Your task to perform on an android device: Open Pro 7-Zip app, compress the TeraBox file in Zip format and set the fast compression level with the password ABCerebraZ@123
Image 0: 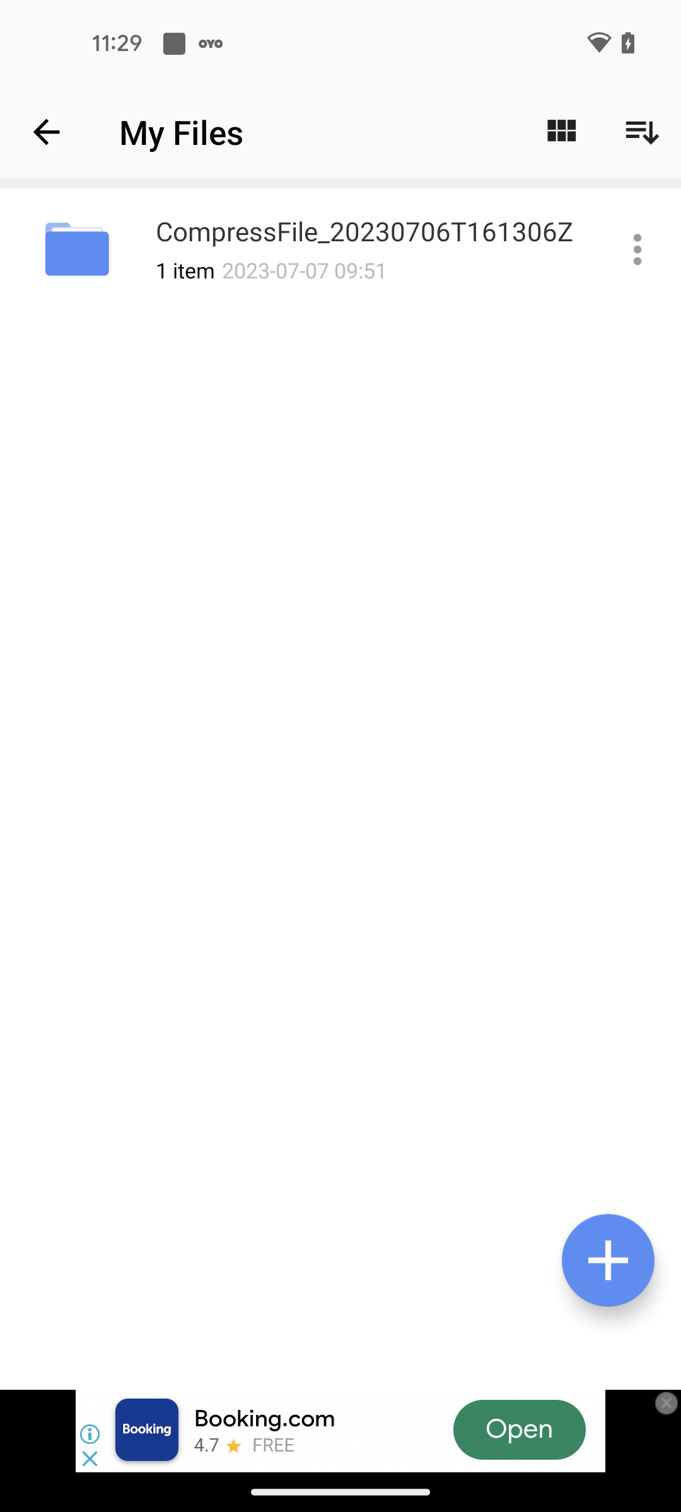
Open Pro 7-Zip app
Step 0: open app "Pro 7-Zip"
Image 1: 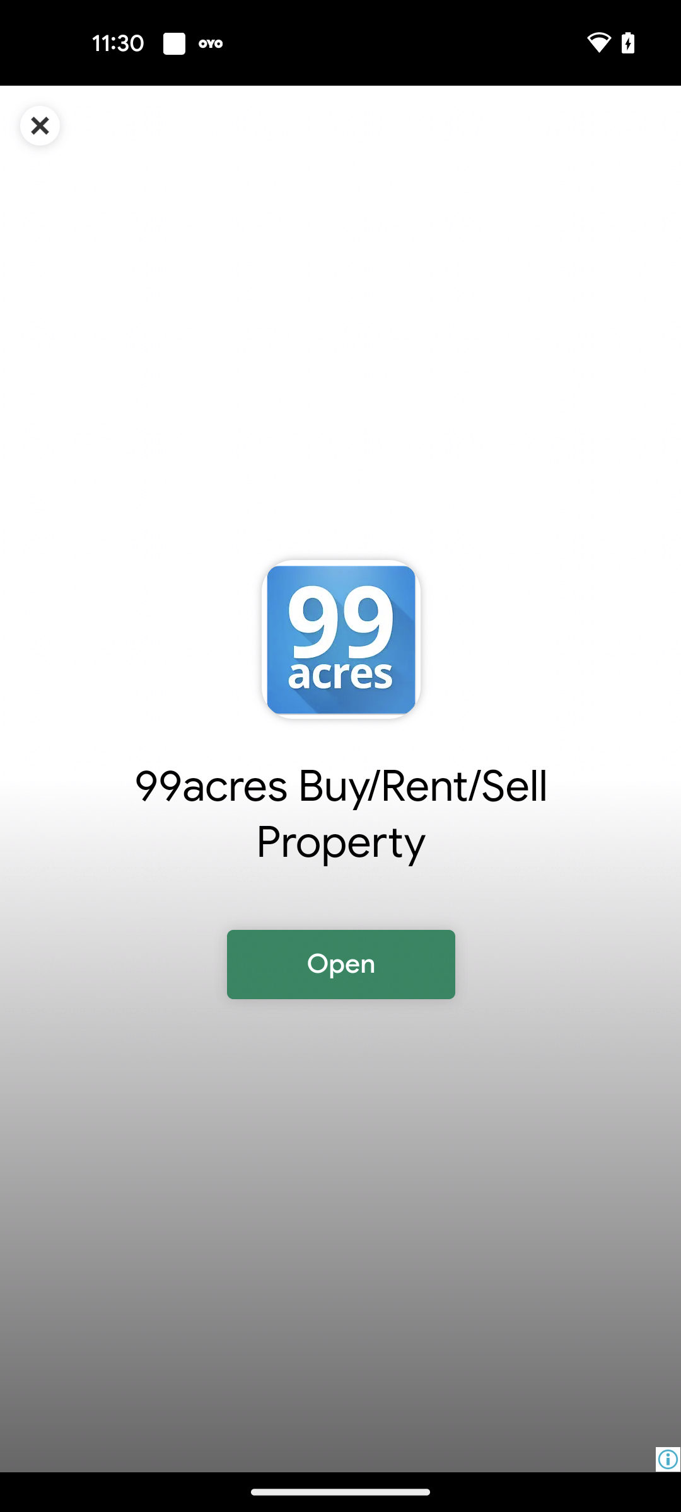
Close the Ad
Step 1: click (38, 121)
Image 3: 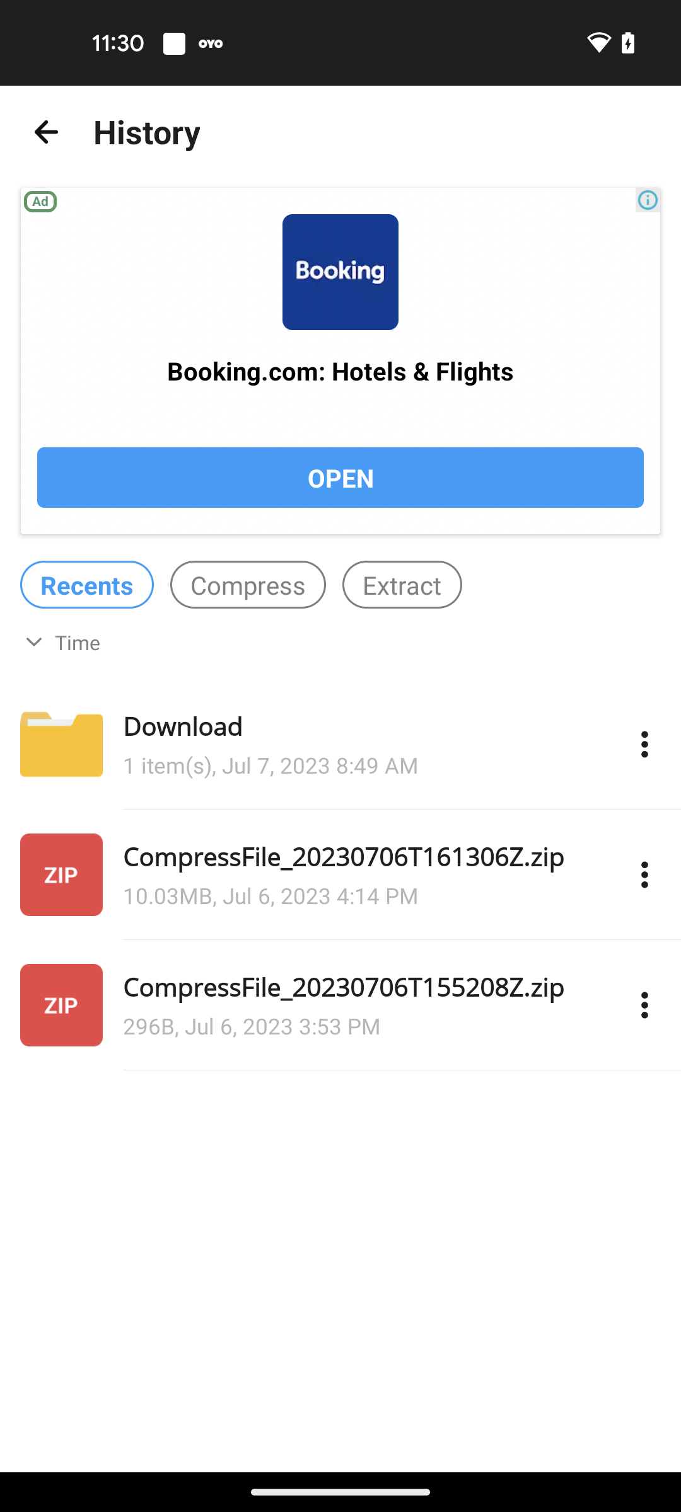
Go back to the previous page
Step 3: press back button
Image 4: 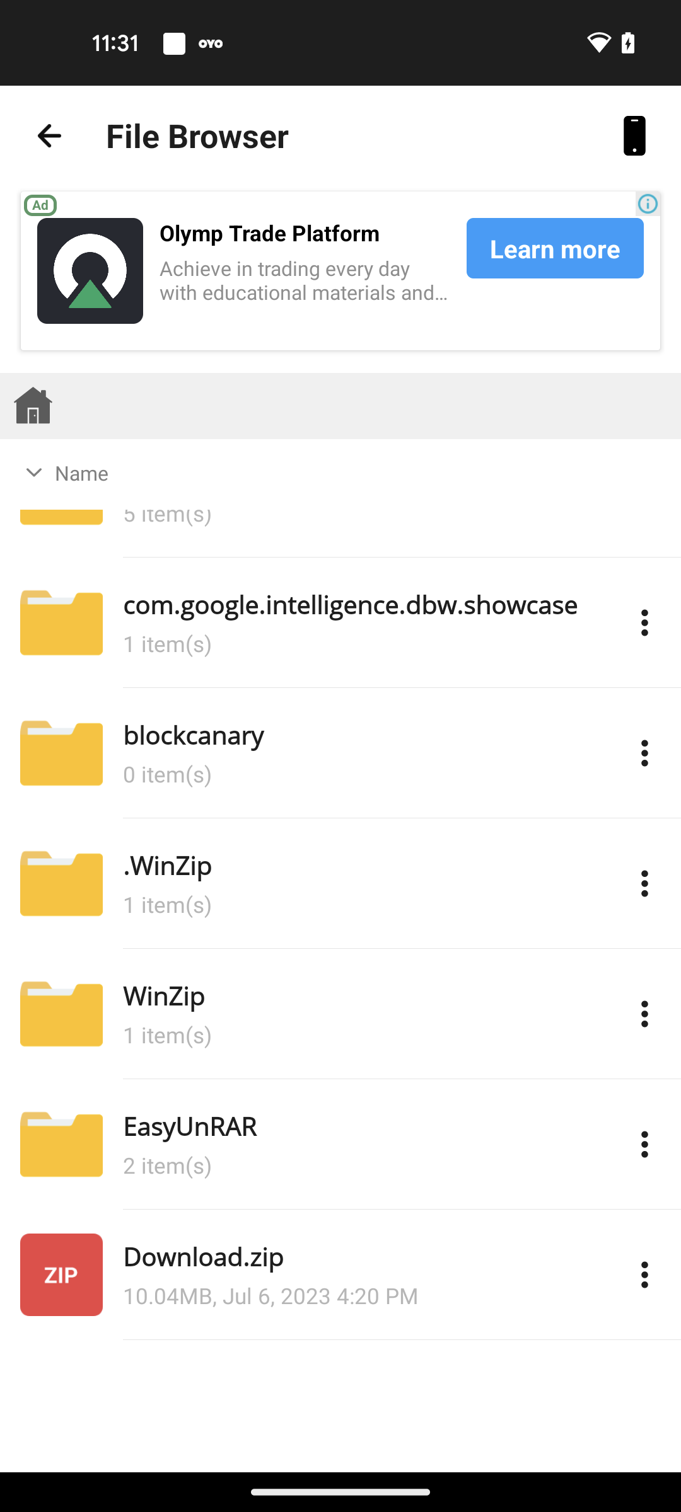
Scroll up to view download folder
Step 4: scroll up
Image 5: 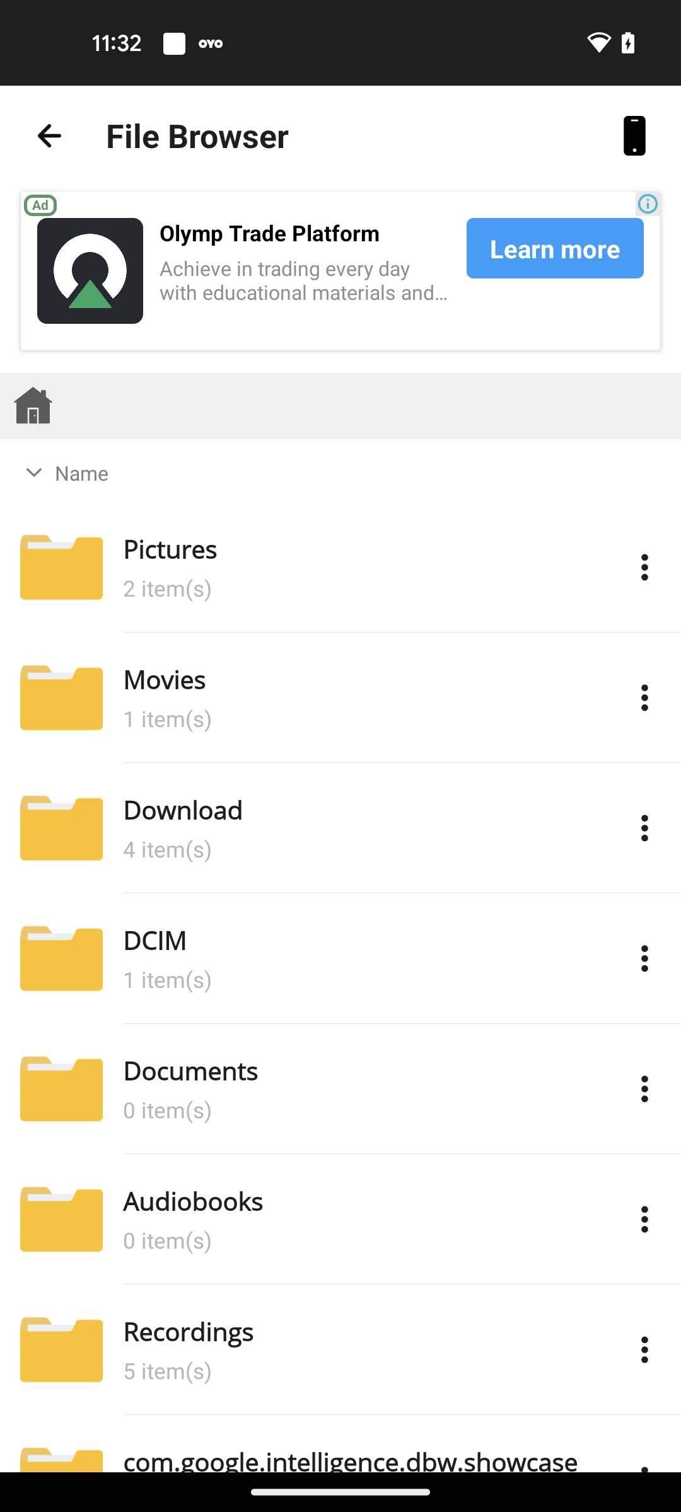
Open the Download folder
Step 5: click (160, 833)
Image 7: 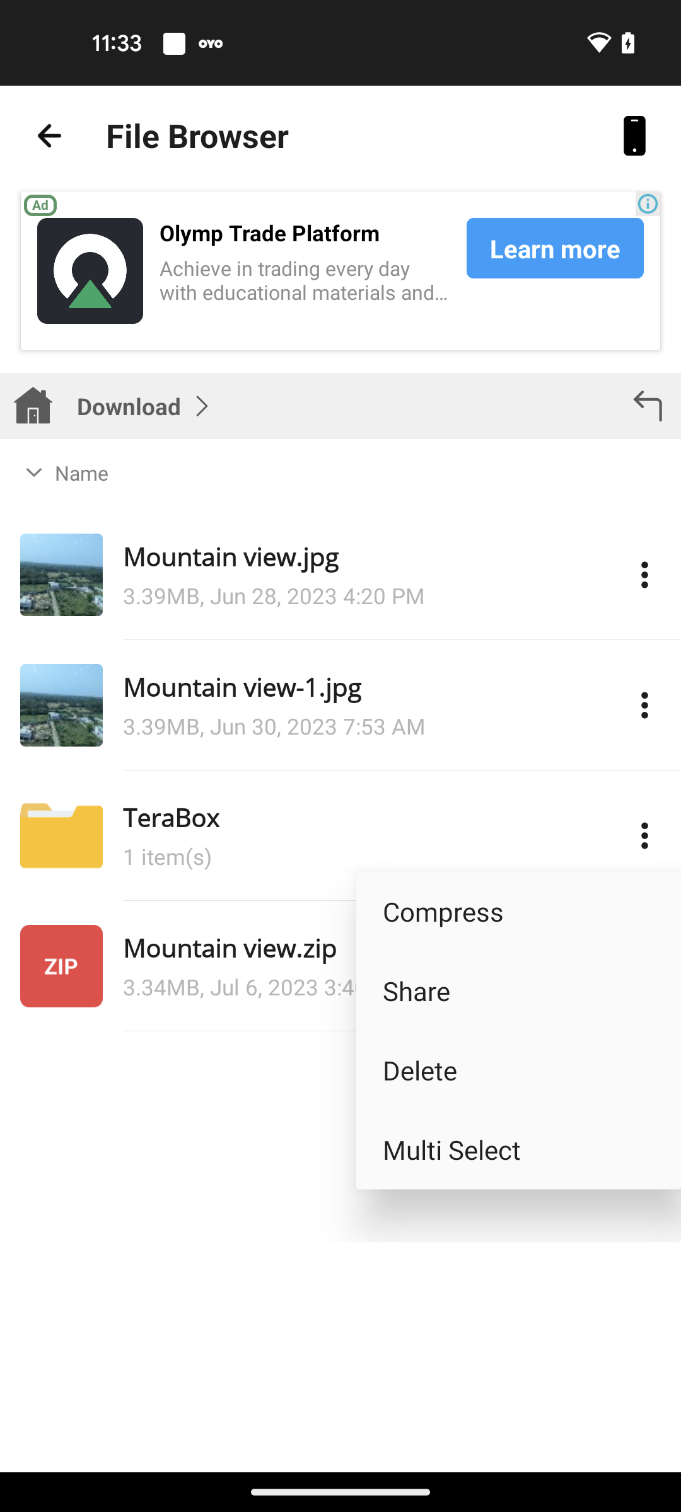
Click on the Compress option
Step 7: click (518, 911)
Image 8: 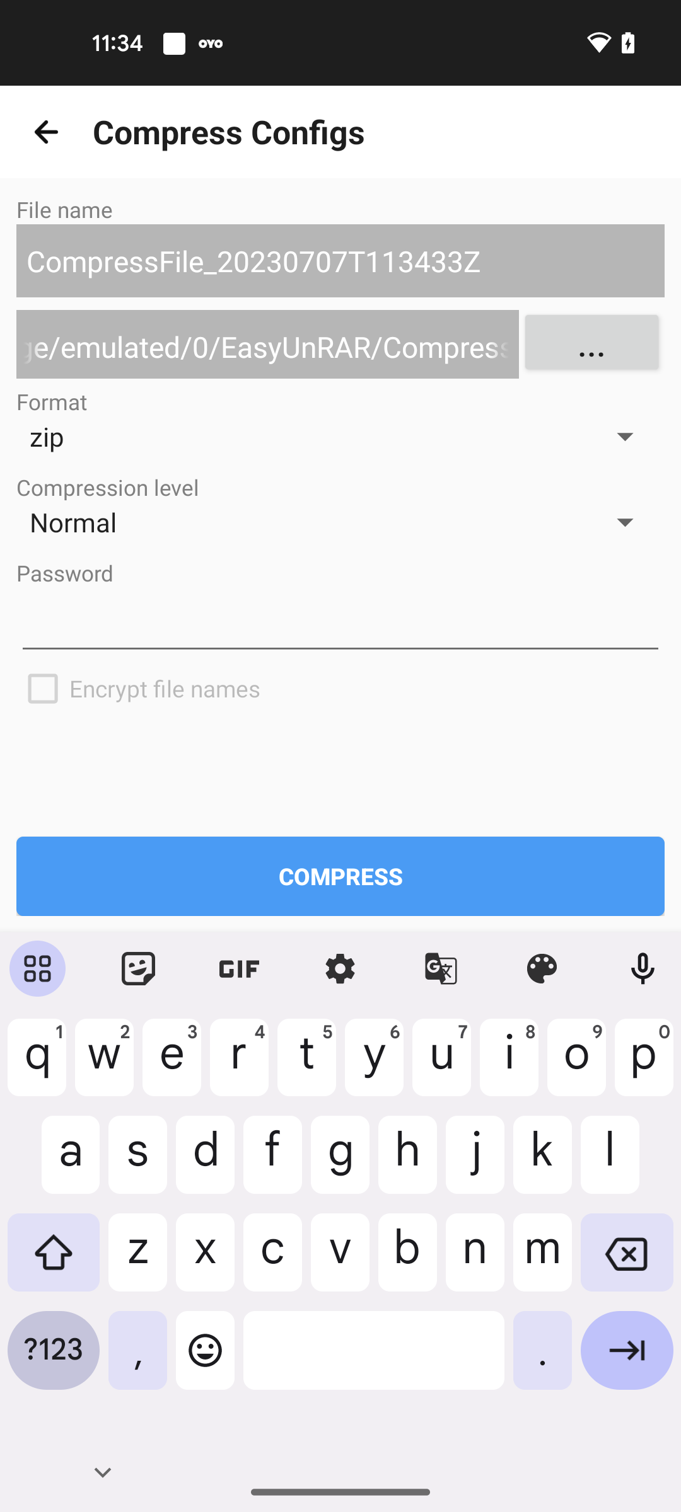
Click on the Drop-down icon under Compression level
Step 8: click (627, 521)
Image 9: 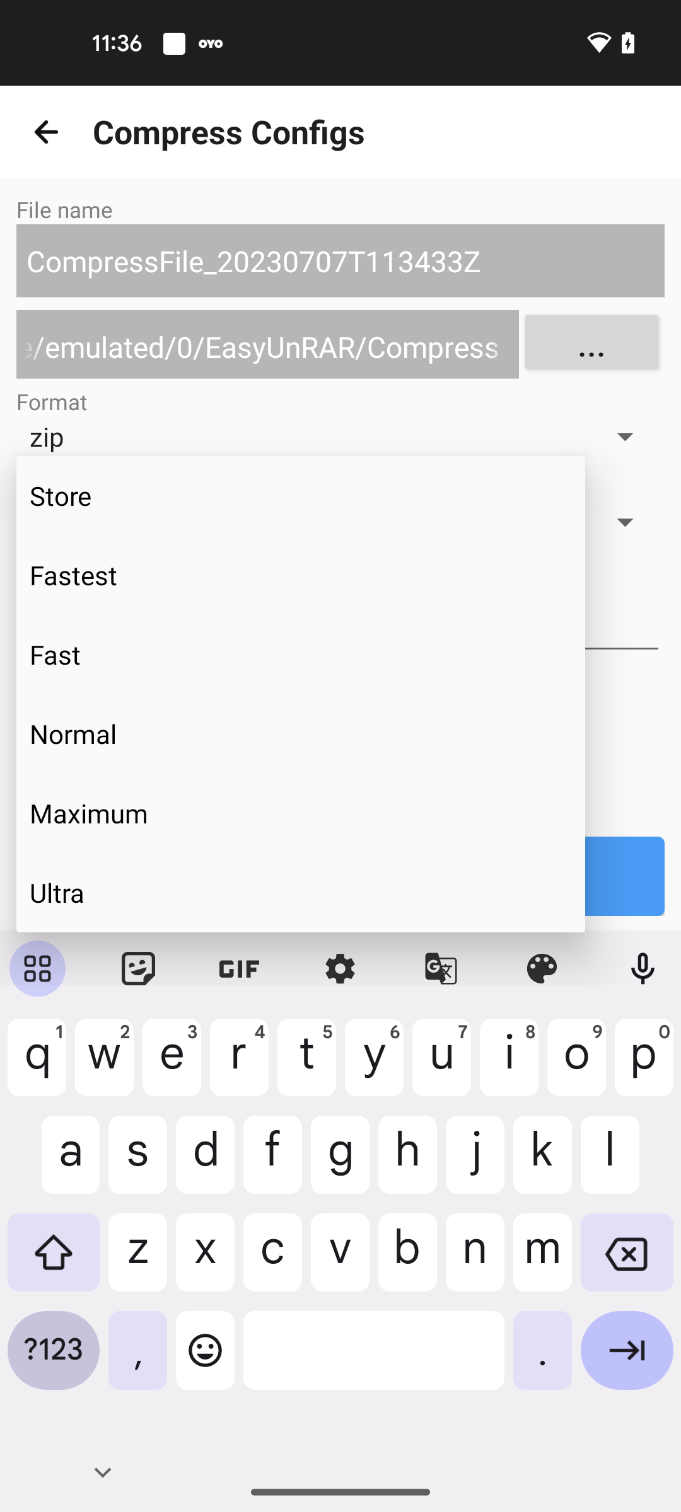
Select the fast compression level 
Step 9: click (300, 655)
Image 10: 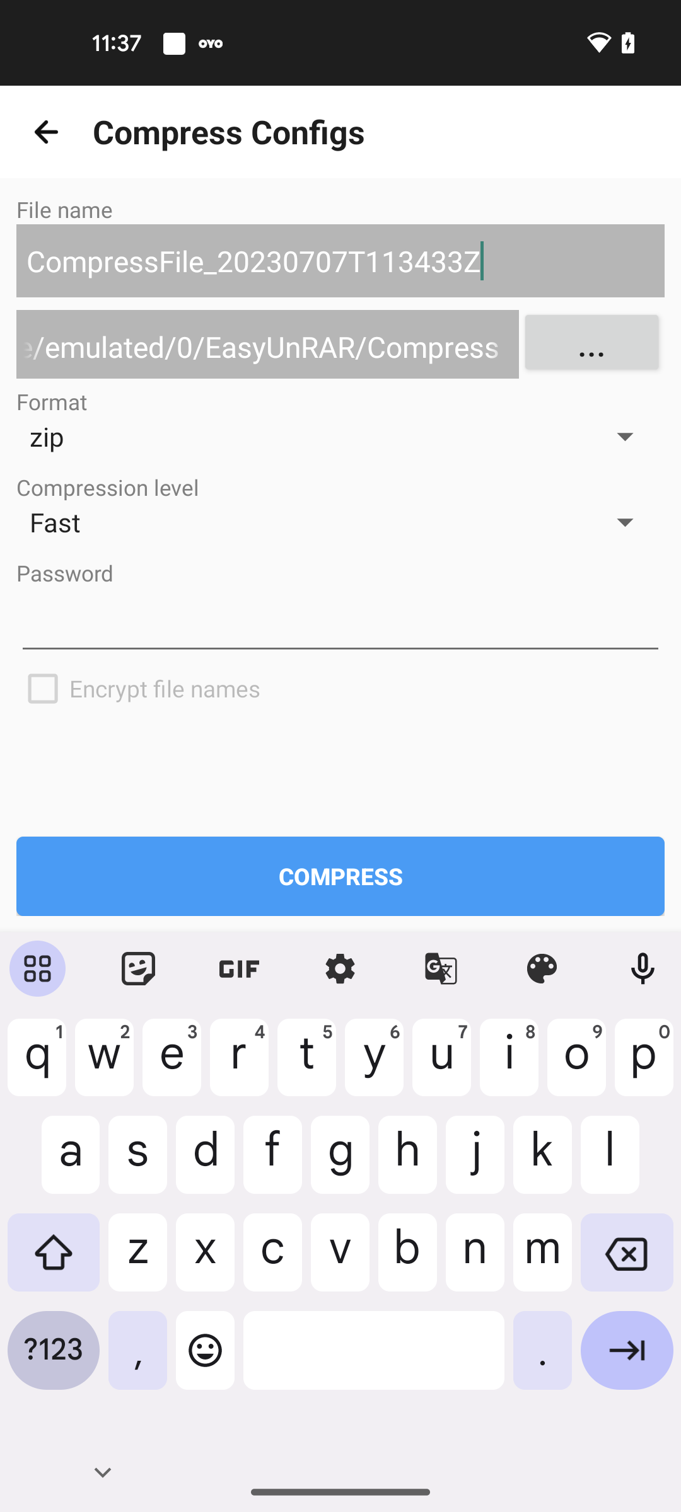
Click on the Text bar under password
Step 10: click (340, 624)
Image 11: 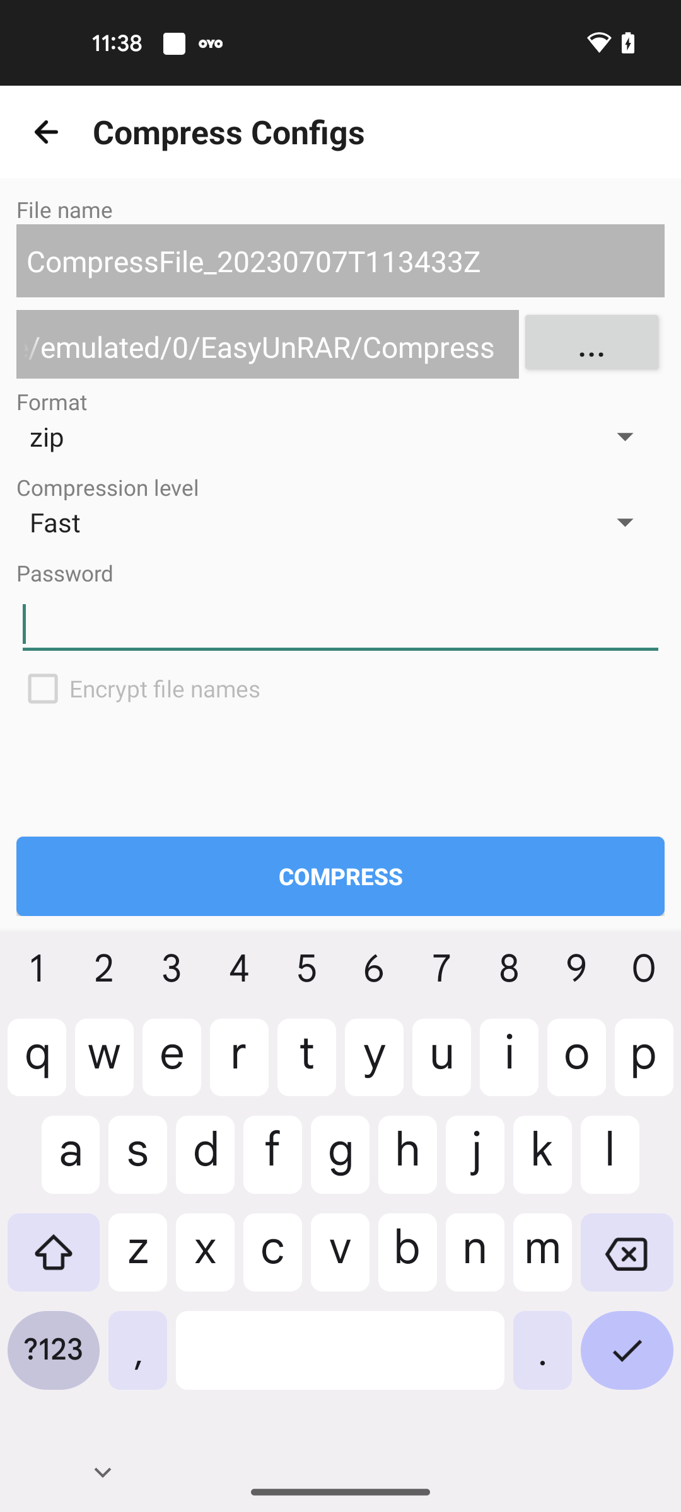
Enter the password ABCerebraZ@123
Step 11: type "ABCerebraZ@123"
Image 12: 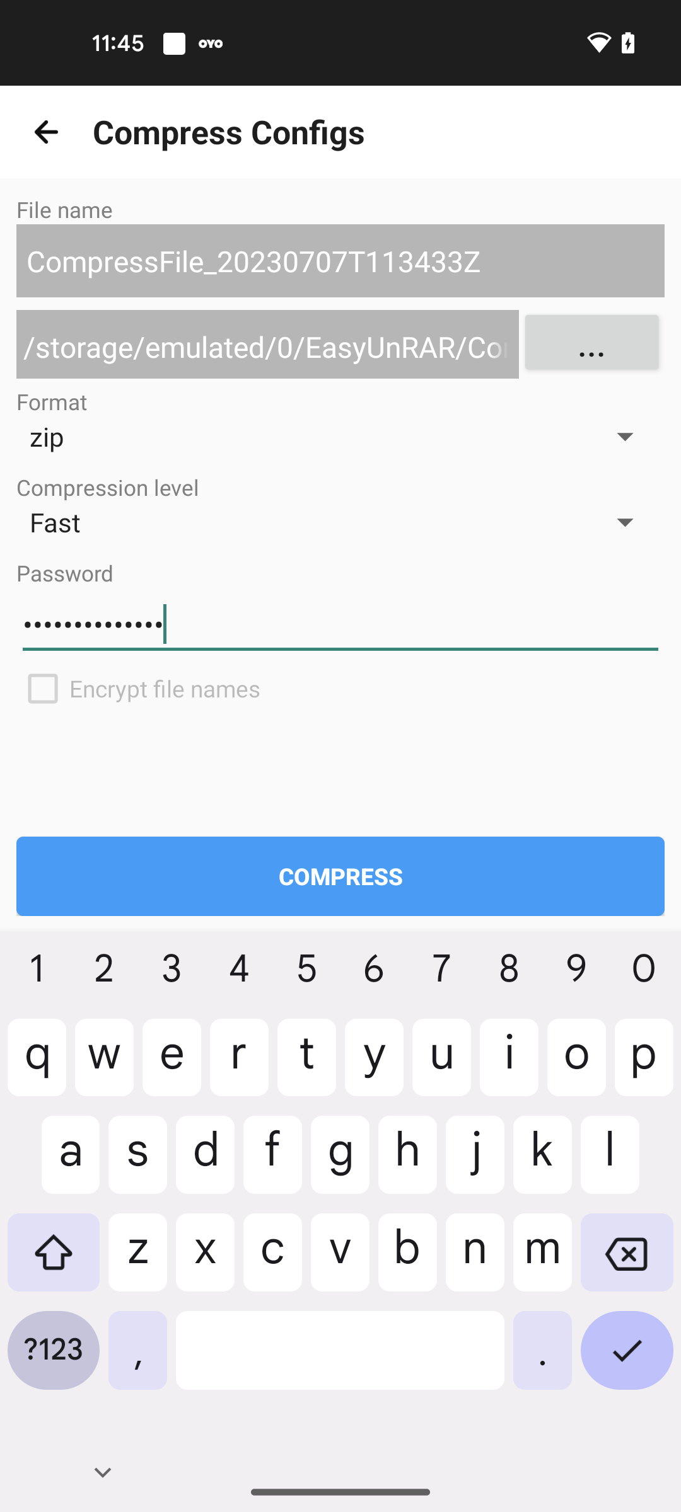
Click on the Compress button
Step 12: click (340, 876)